Your task to perform on an android device: In the Strava App ,share the today walk activity track data to dbwscratch.test.id2@gmail.com on the gmail
Image 0: 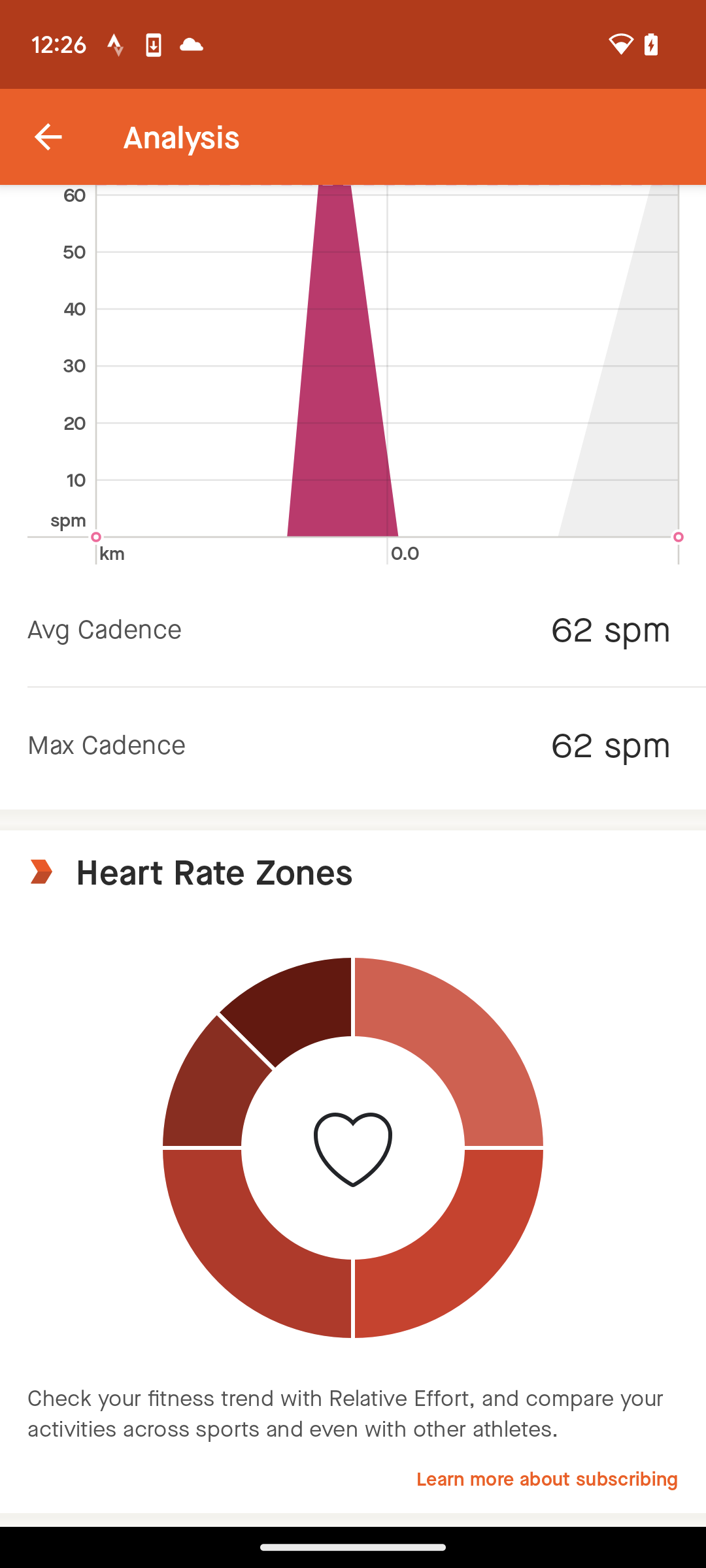
Click on the Back icon at the top left corner
Step 0: click (48, 137)
Image 1: 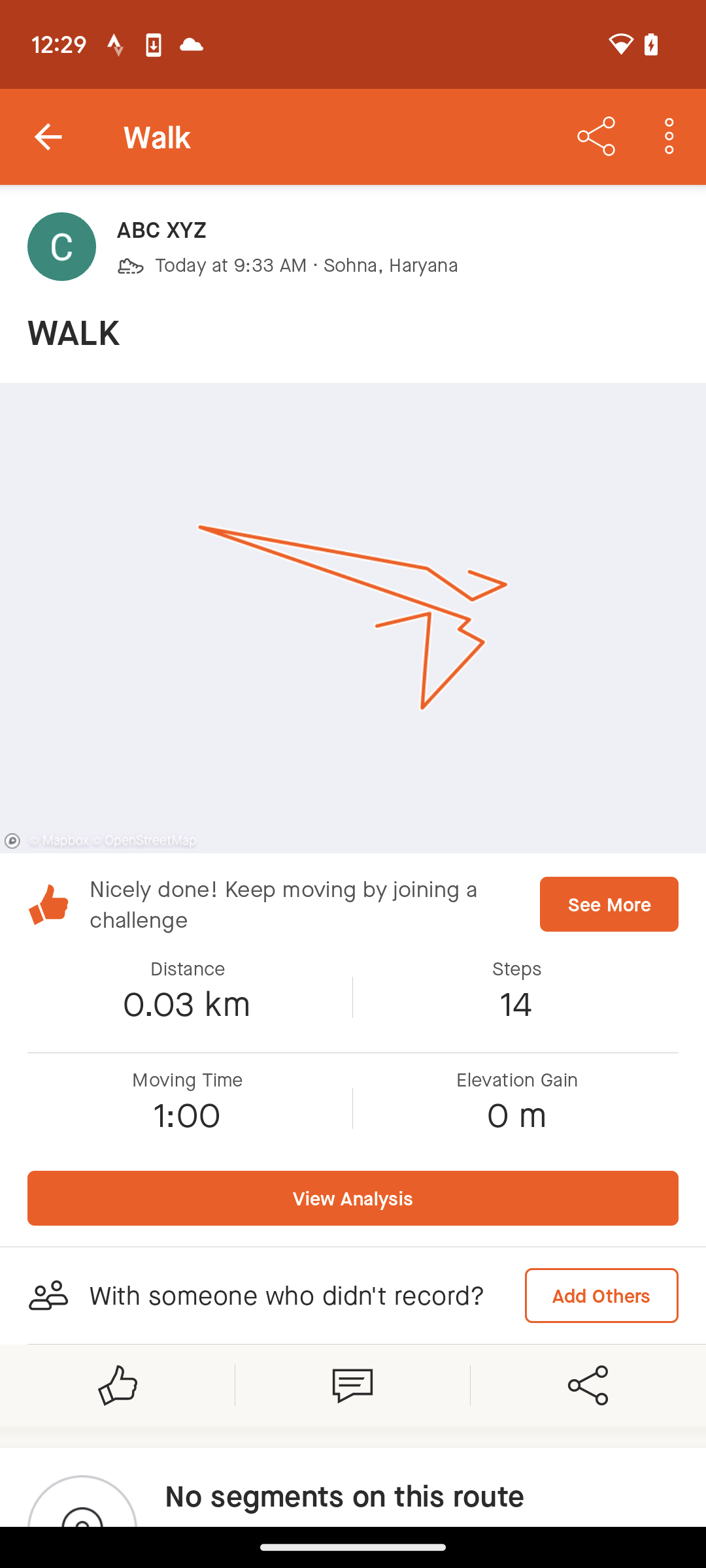
Click on the share icon at the top right corner
Step 1: click (596, 137)
Image 2: 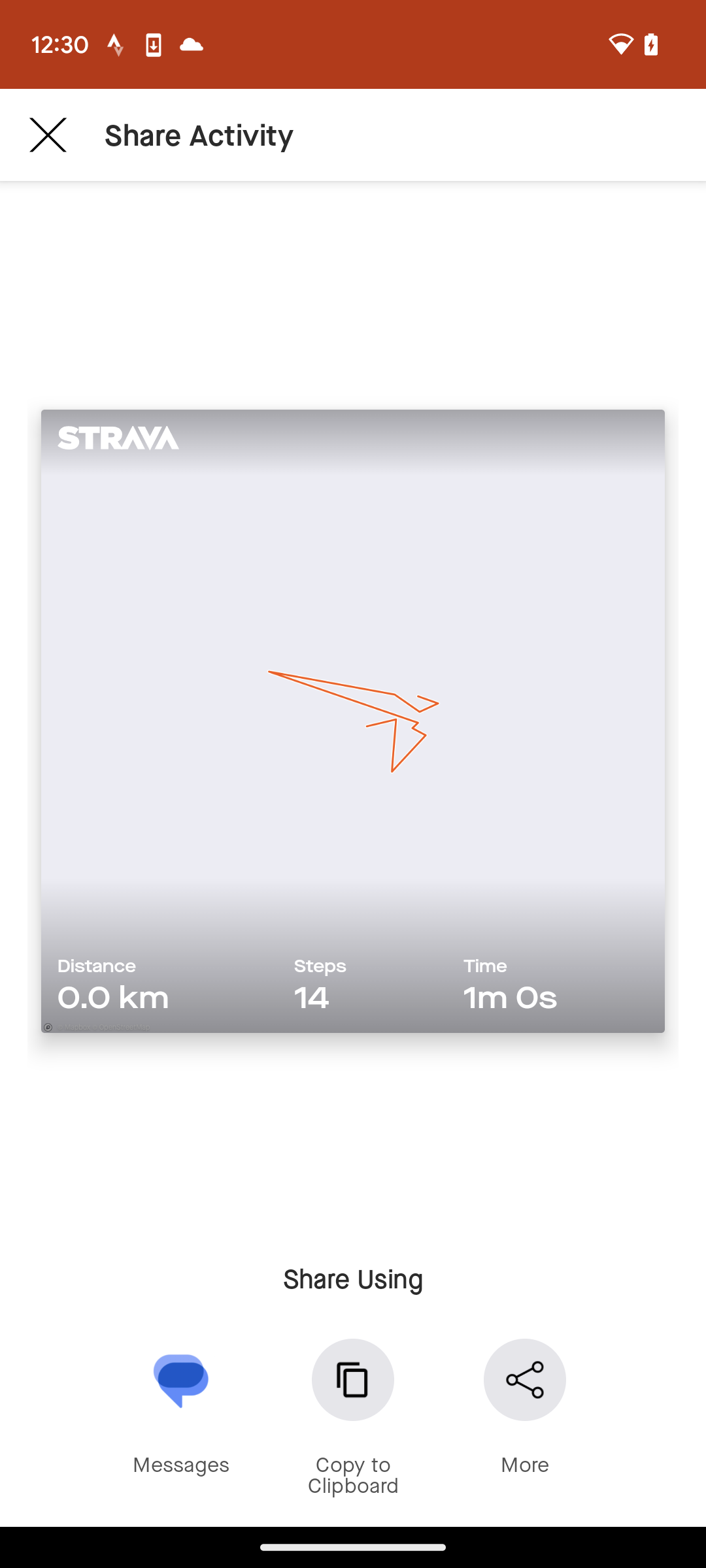
Click on the share icon at the bottom right corner
Step 2: click (525, 1379)
Image 4: 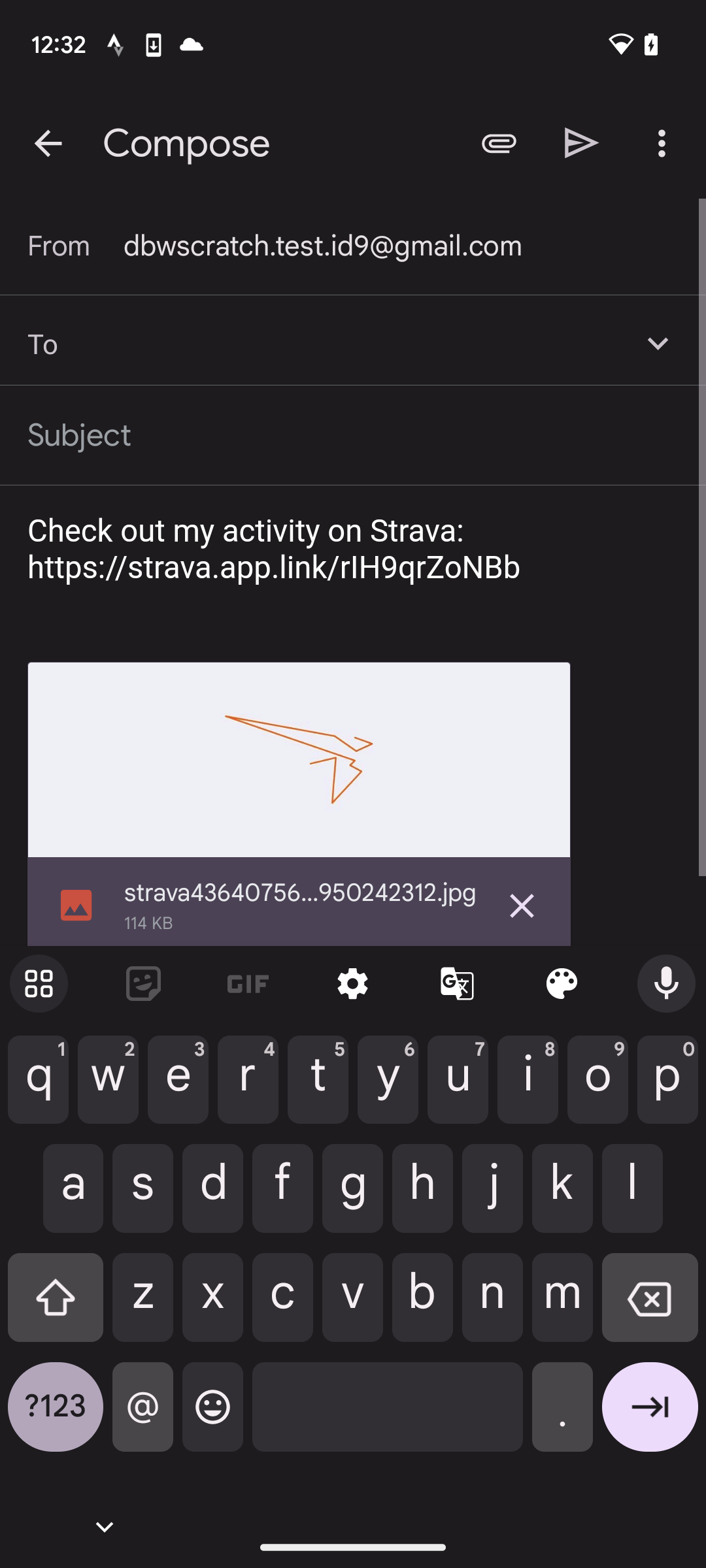
Type the email dbwscratch.test.id2@gmail.com 
Step 4: type "dbwscratch.test.id2@gmail.com"
Image 5: 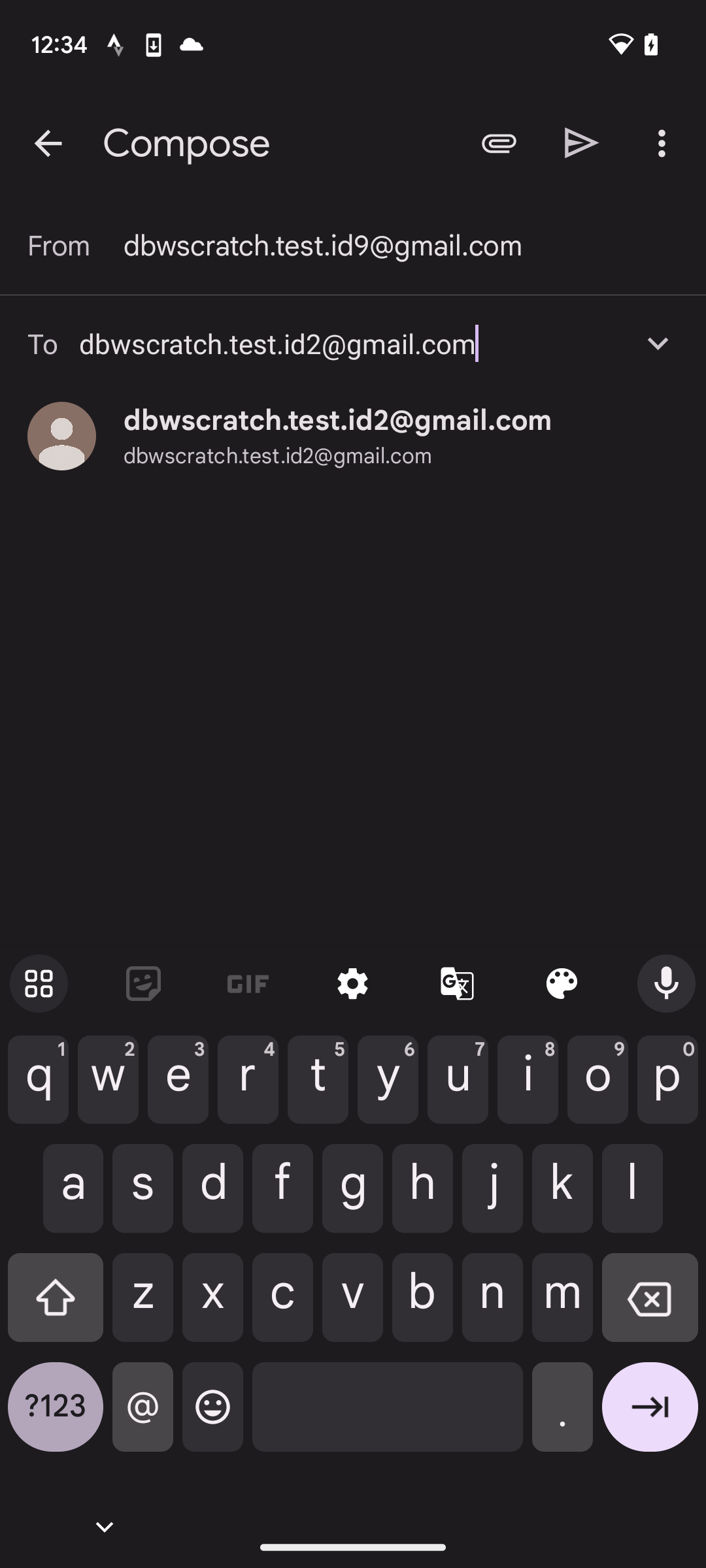
Select the dbwscratch.test.id2@gmail.com suggestion below
Step 5: click (337, 420)
Image 6: 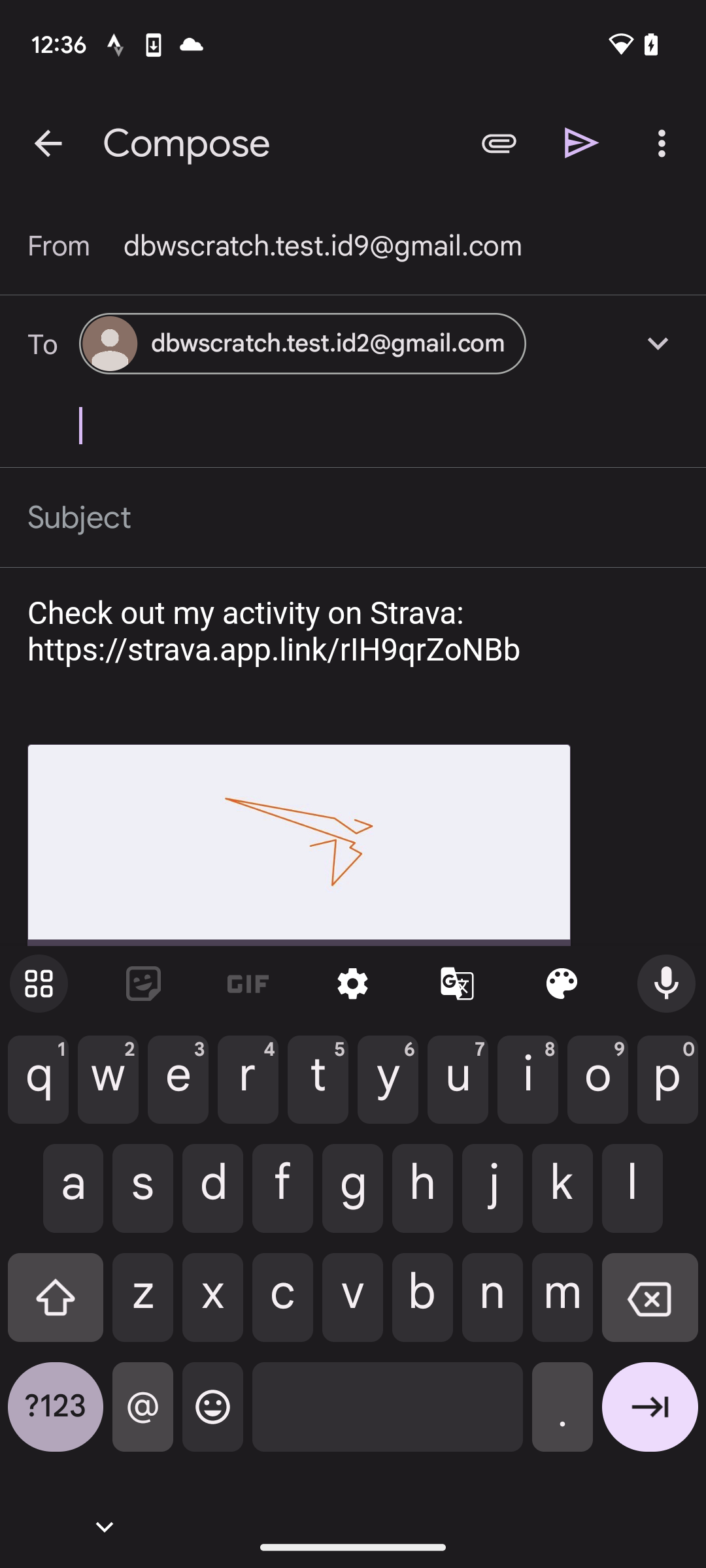
Click on the send icon at the top right corner
Step 6: click (582, 142)